Your task to perform on an android device: I need a mouse for my computer, so search for a wireless mouse in the Flipkart app.
Image 0: 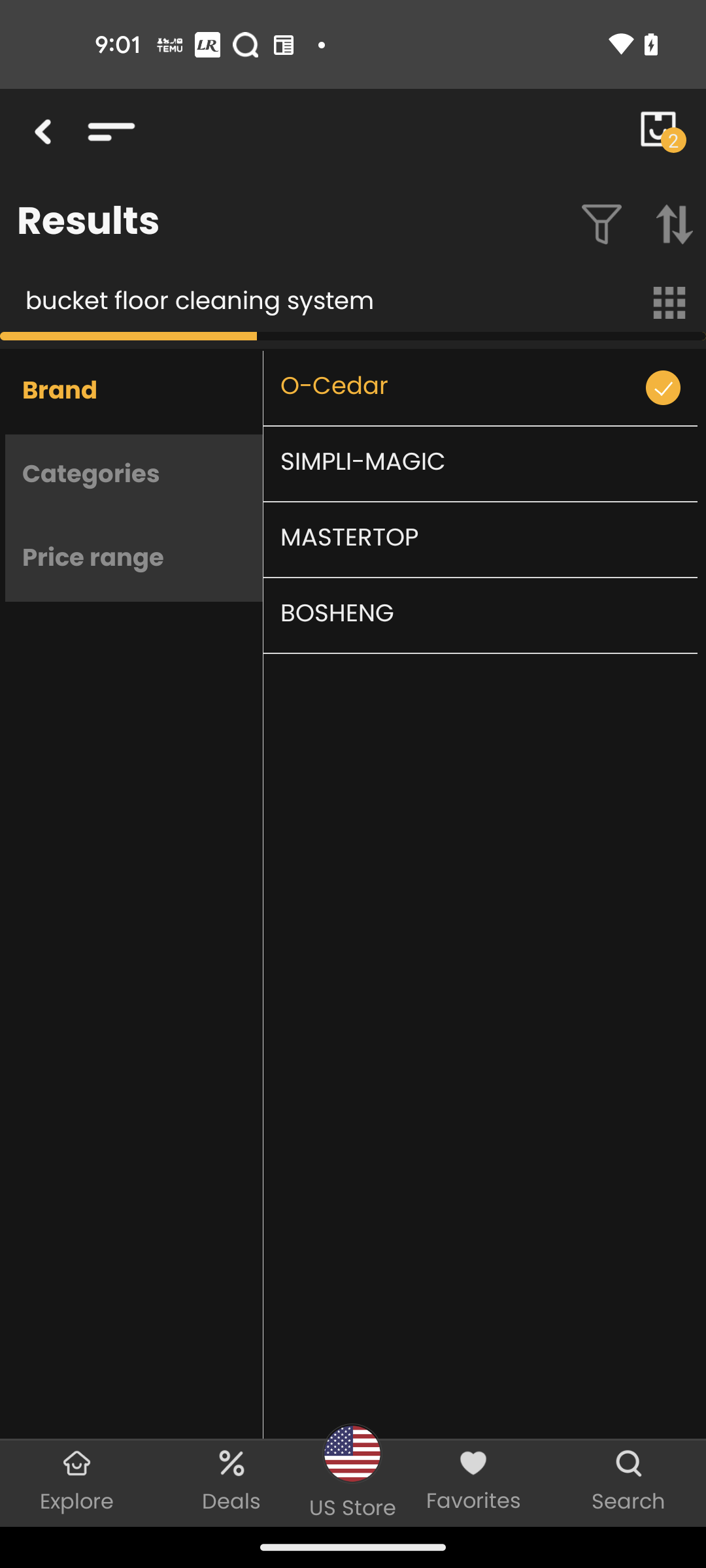
Open the flipkart app
Step 0: open app "Flipkart"
Image 1: 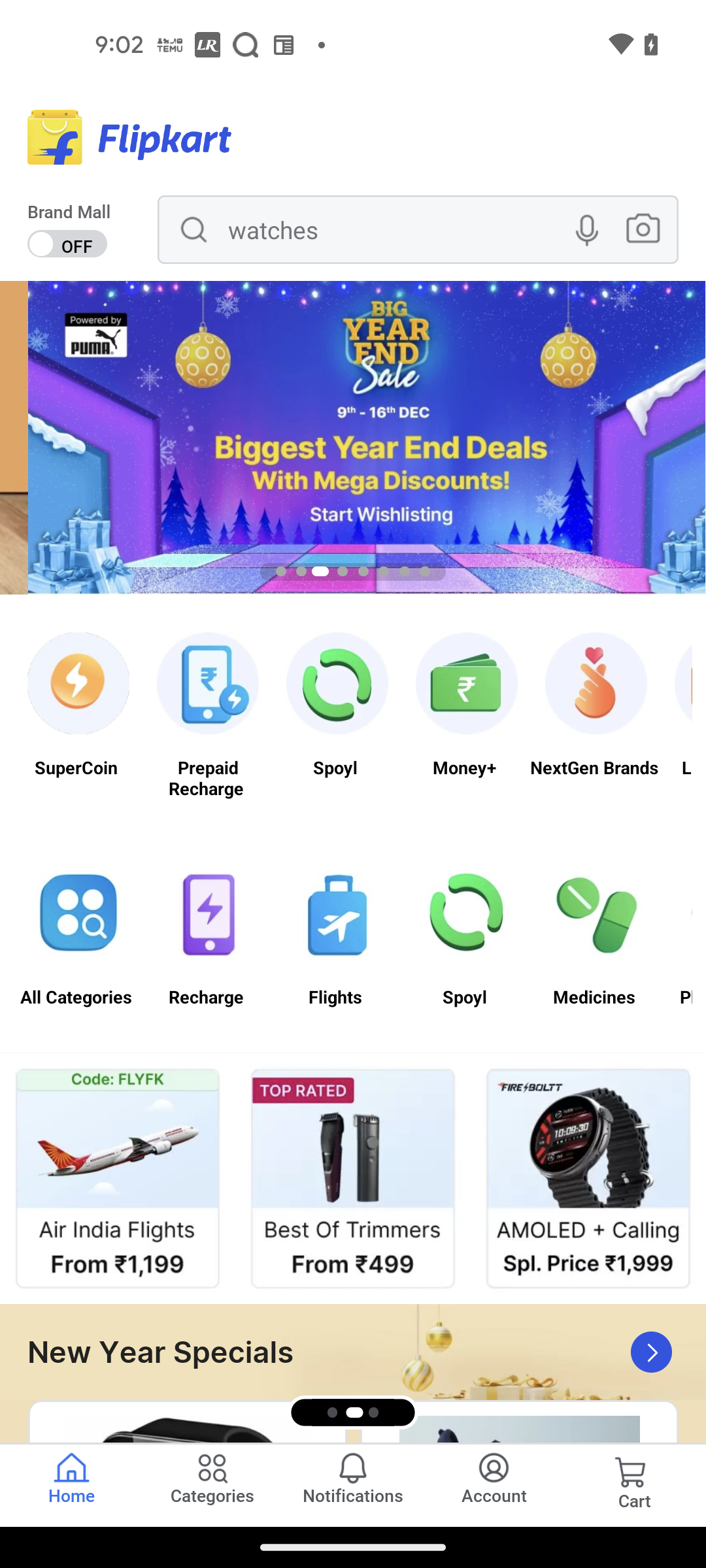
Go to the flipkart search bar
Step 1: click (465, 231)
Image 2: 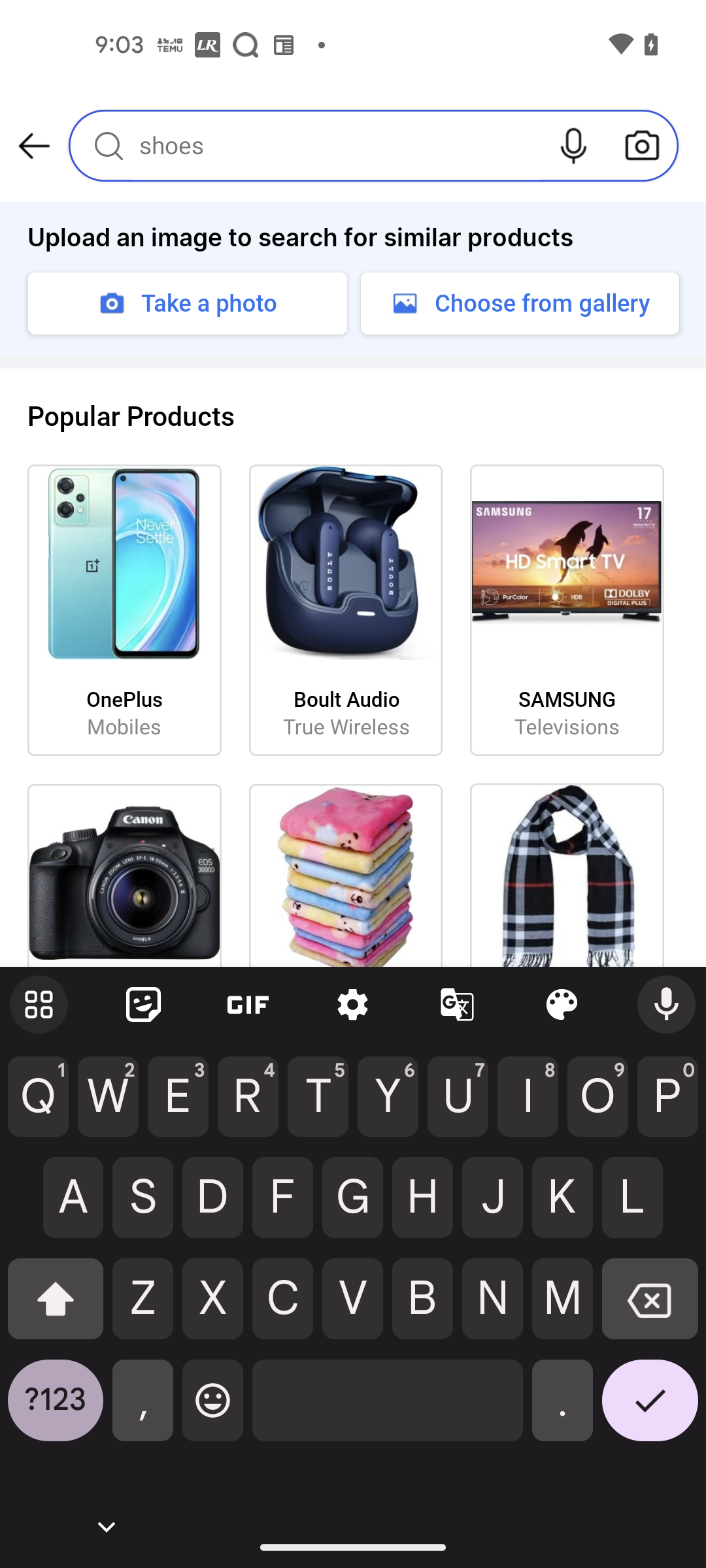
Search for wireless mouse
Step 2: type "wireless mouse"
Image 3: 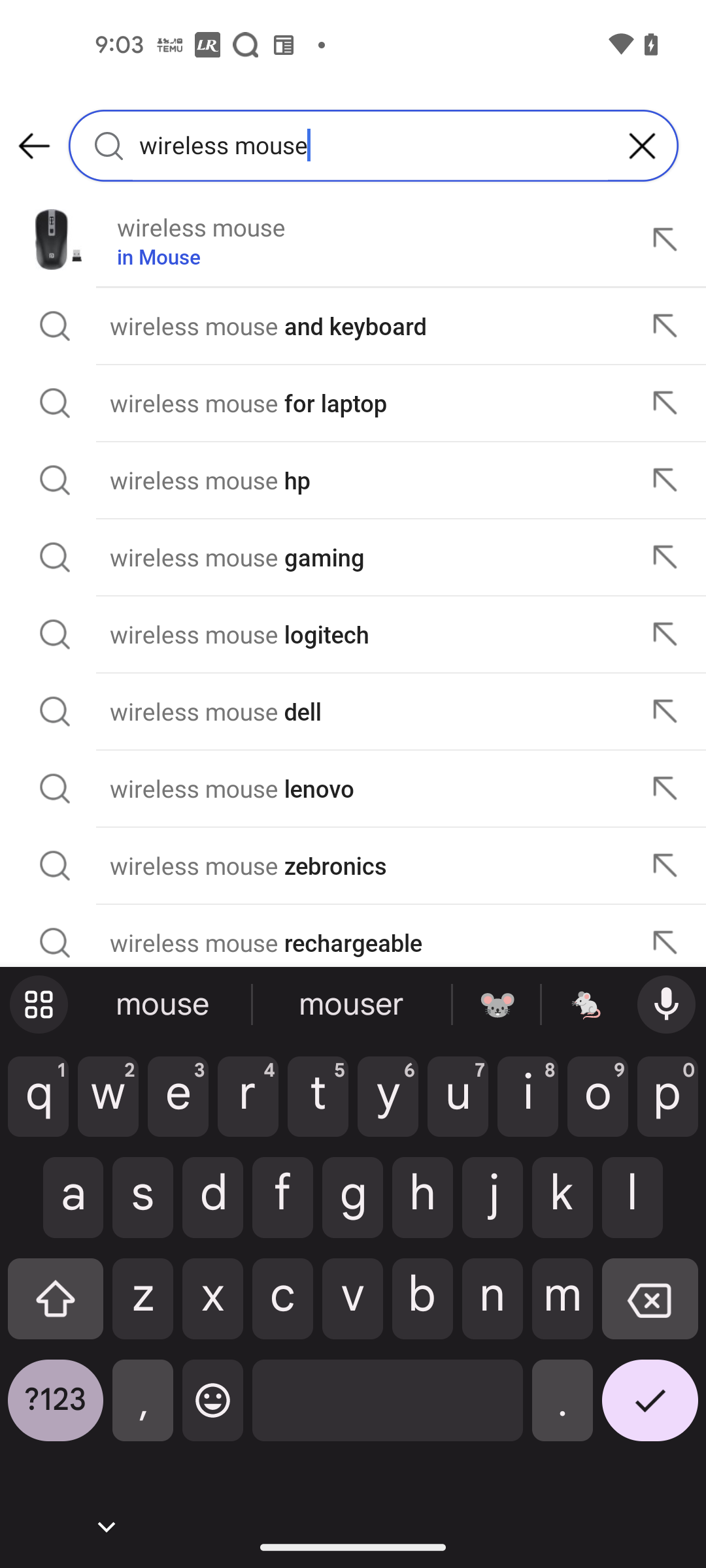
Click on the tick icon at the bottom right corner of the screen
Step 3: click (650, 1410)